Your task to perform on an android device: How can I share my "Oye Como Va" song recorded audio with my friend Natalie Larson over her email address, natalie.larson1998@gmail.com, from the MyRecorder app?
Image 0: 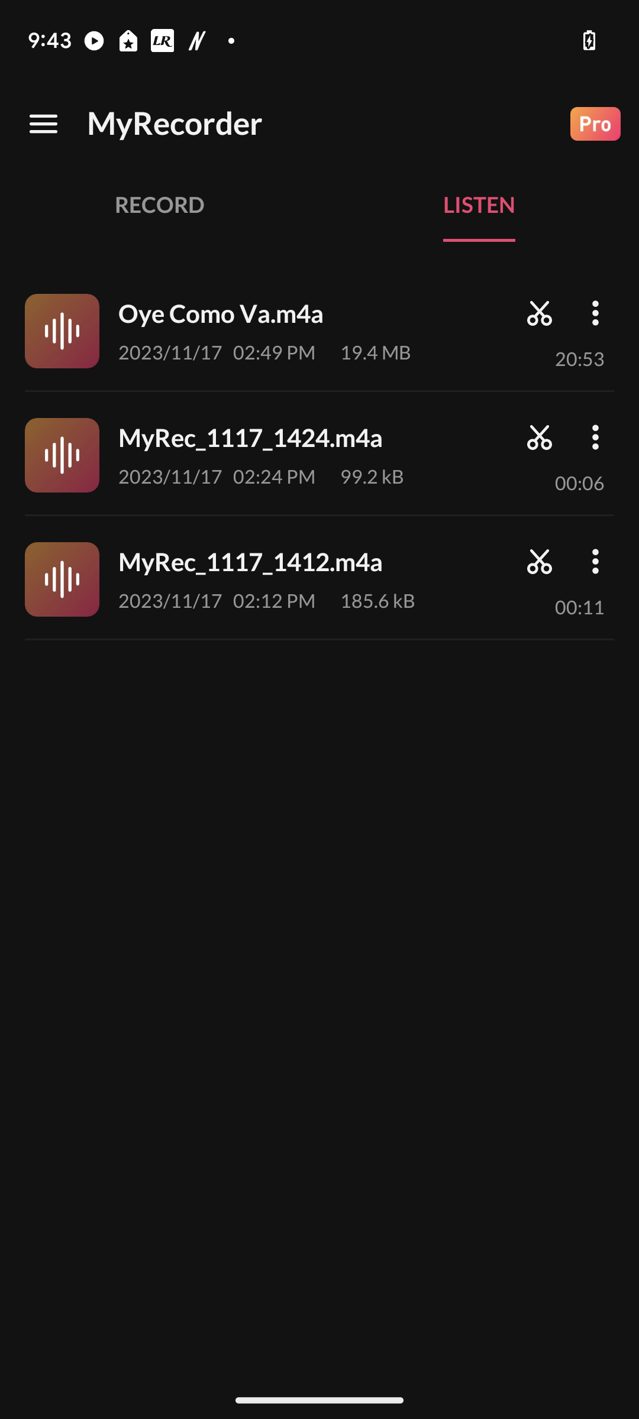
Click on the three dots on the right side of the audio file, "oye Como Va".
Step 0: click (588, 322)
Image 1: 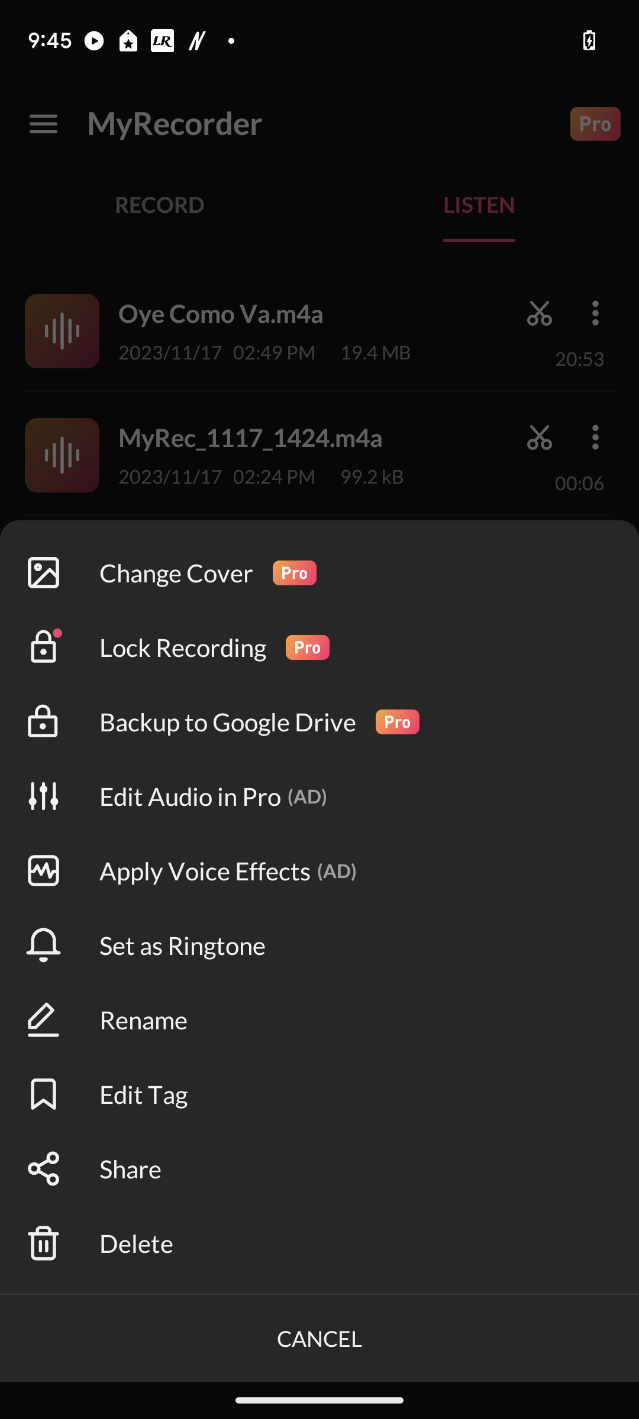
Click on the tab Share.
Step 1: click (73, 1161)
Image 2: 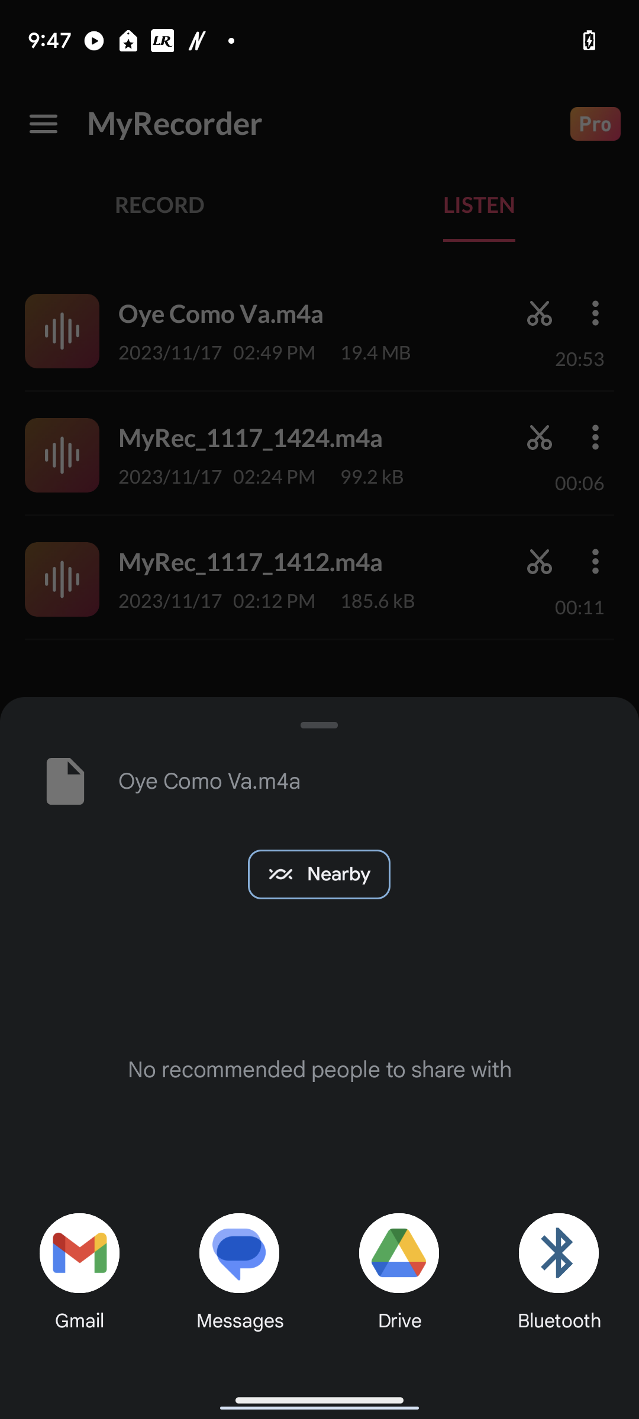
Click on the gmail tab at the bottom left corner of the screen.
Step 2: click (76, 1254)
Image 3: 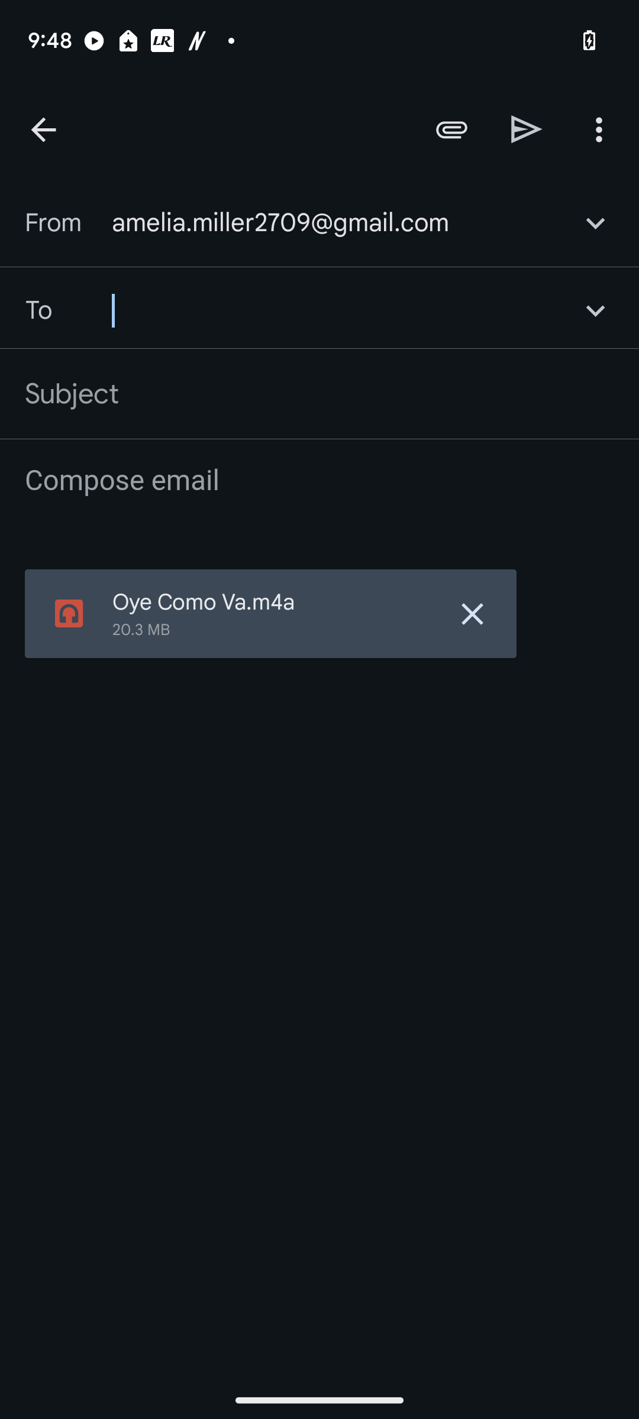
Click on the second input box.
Step 3: click (338, 310)
Image 4: 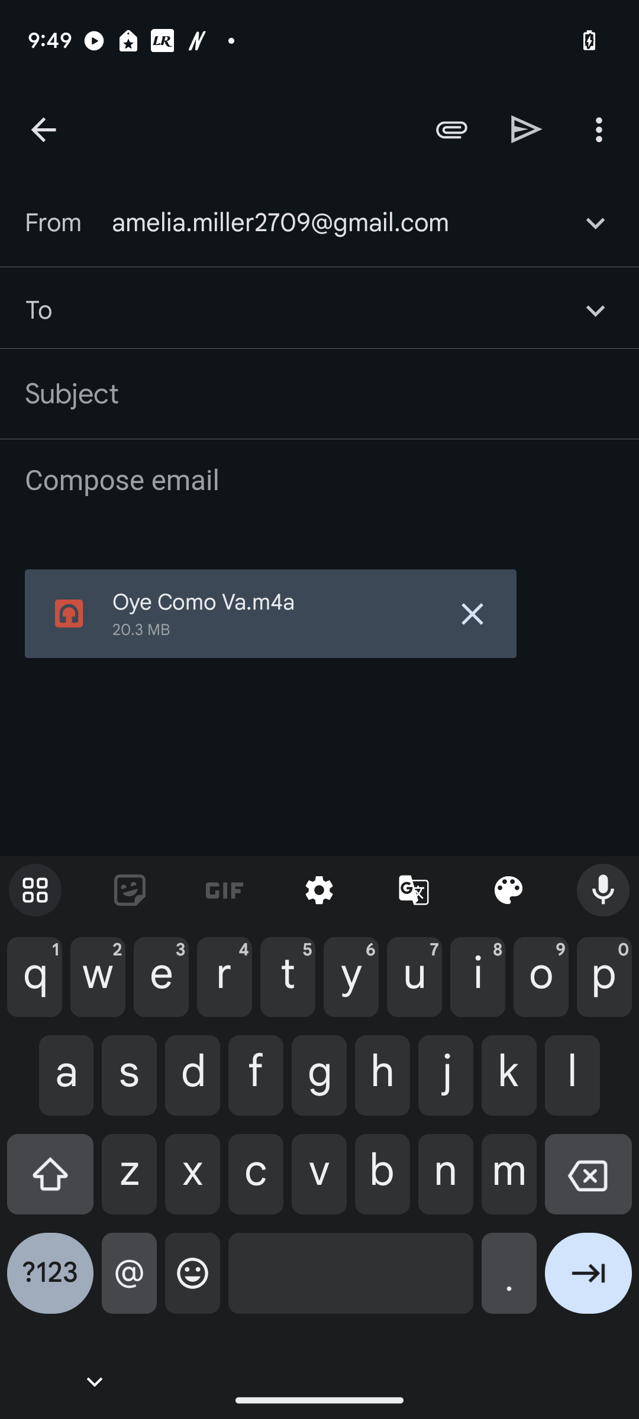
Type Id- "natalie.larson1998@gmail.com"in the second input box.
Step 4: type "natalie.larson1998@gmail.com"
Image 5: 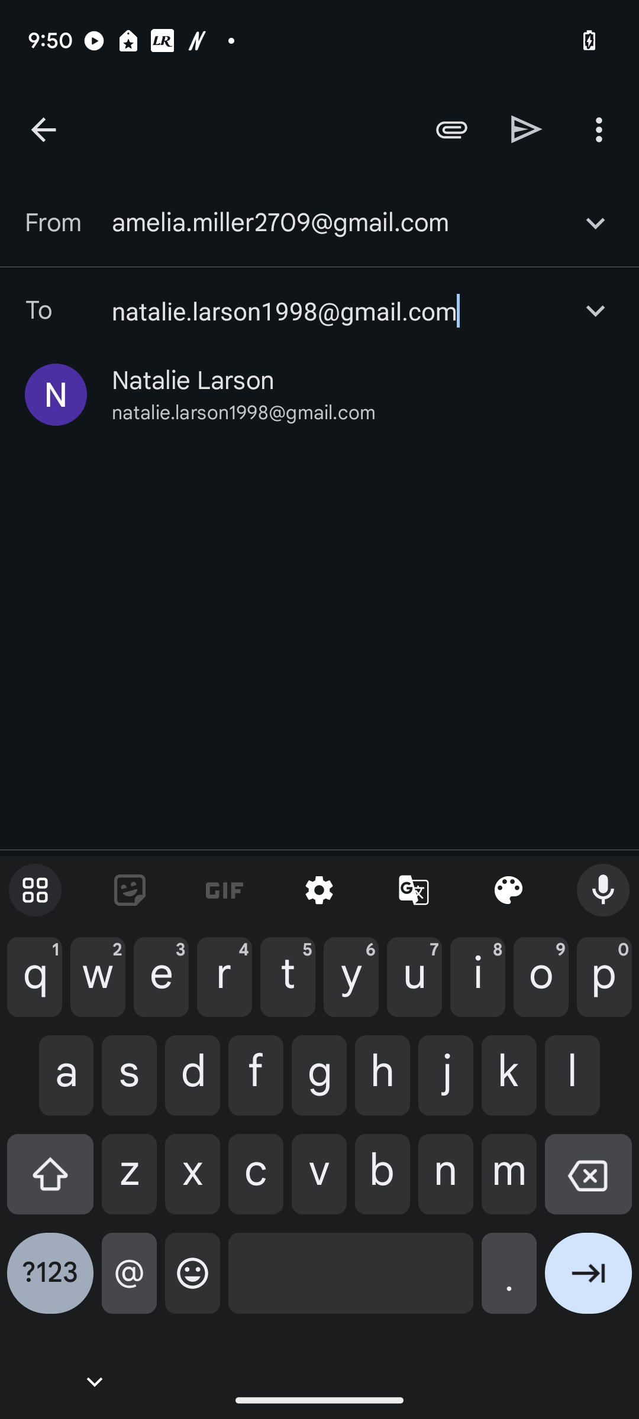
Click on the share icon.
Step 5: click (527, 129)